Your task to perform on an android device: Track your exercise activity in the Google Fit app and stop the activity
Image 0: 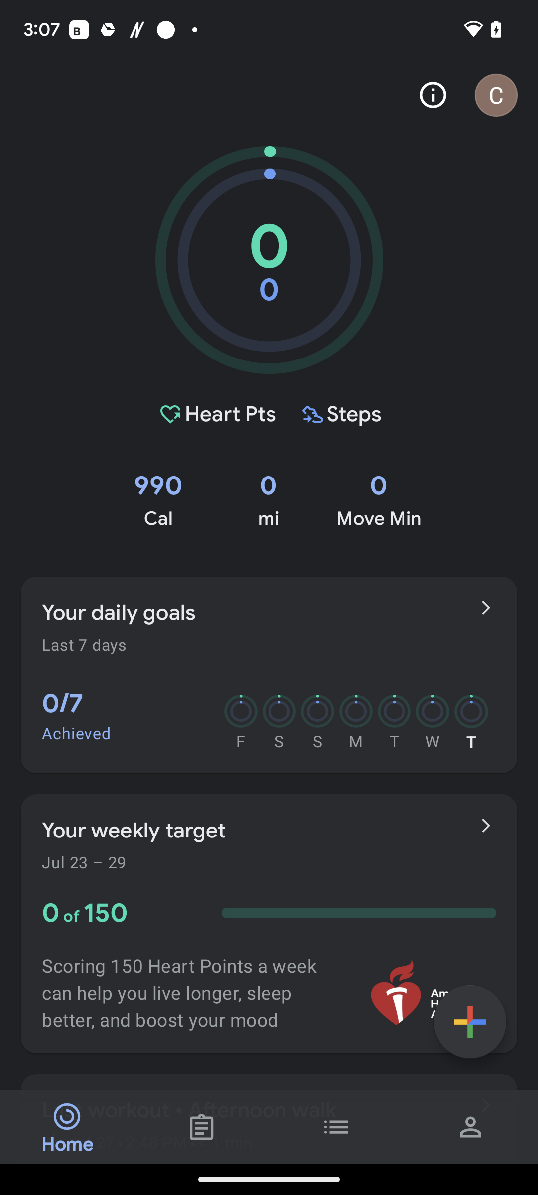
Click on the plus icon at the bottom right corner of the screen
Step 0: click (470, 1022)
Image 1: 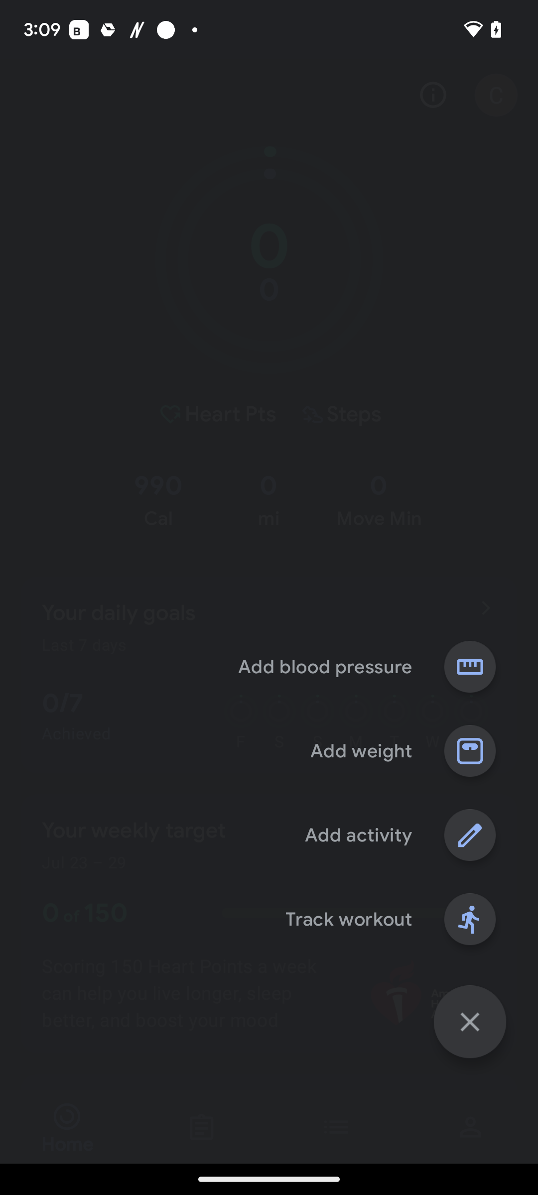
Click on track workout
Step 1: click (349, 919)
Image 2: 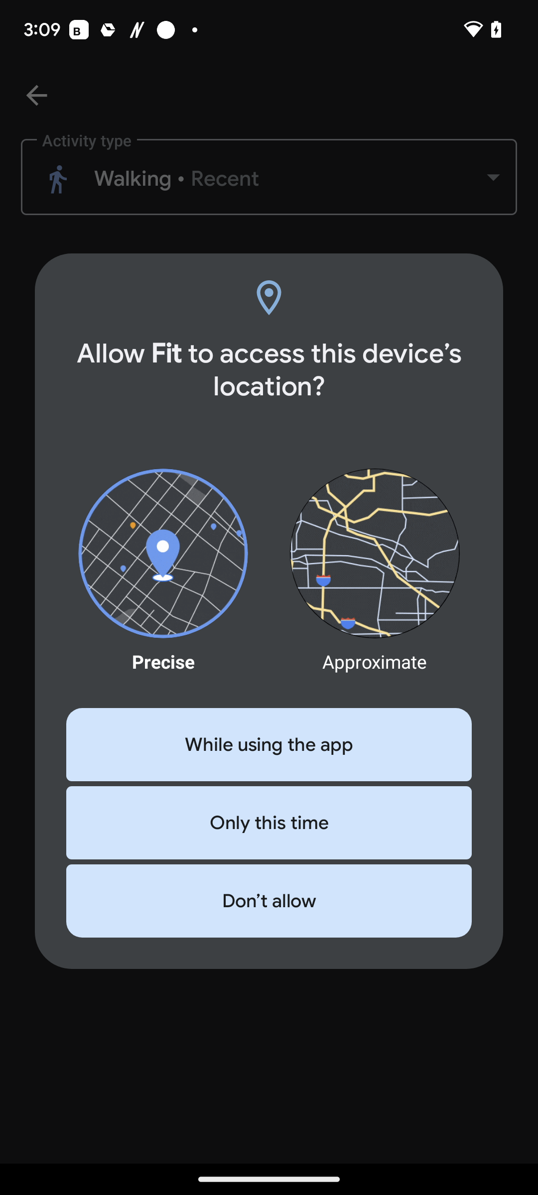
Click on track workout
Step 2: wait
Image 3: 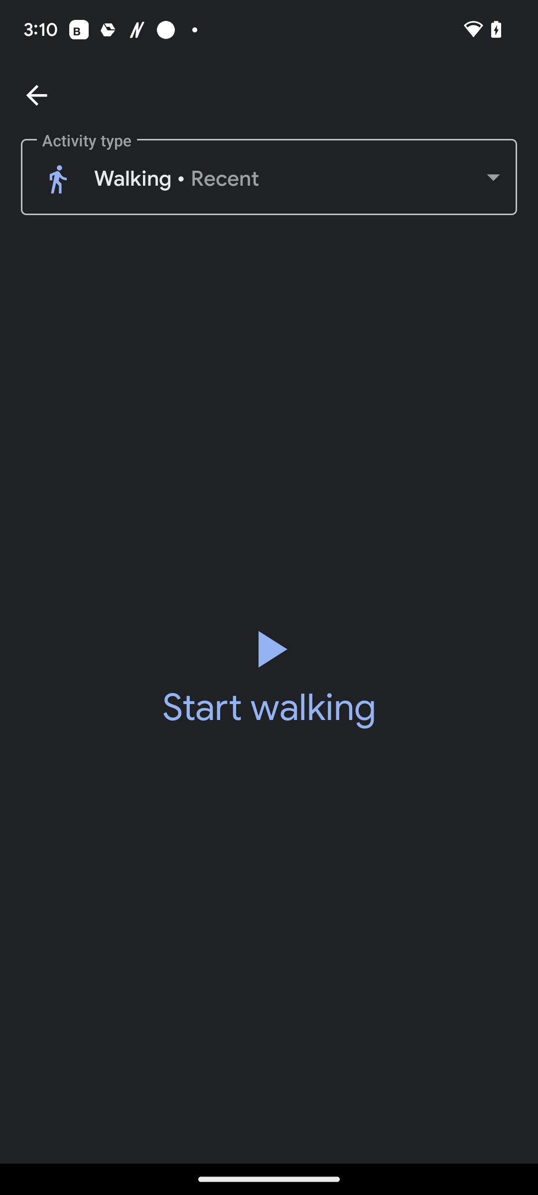
Click on the play icon in the middle of the screen
Step 3: click (269, 676)
Image 4: 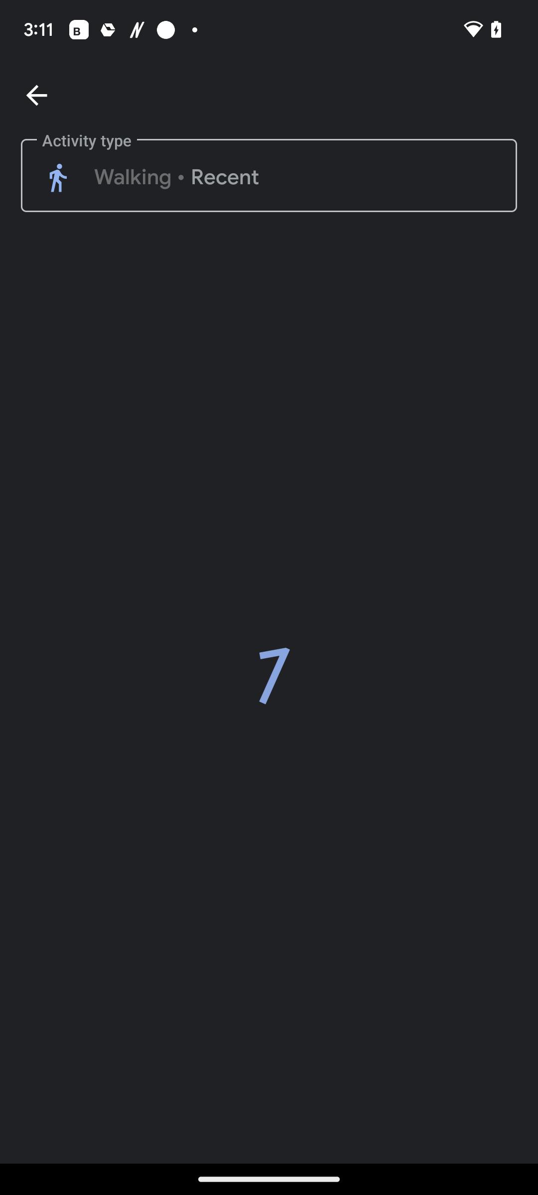
Click on the play icon in the middle of the screen
Step 4: wait
Image 5: 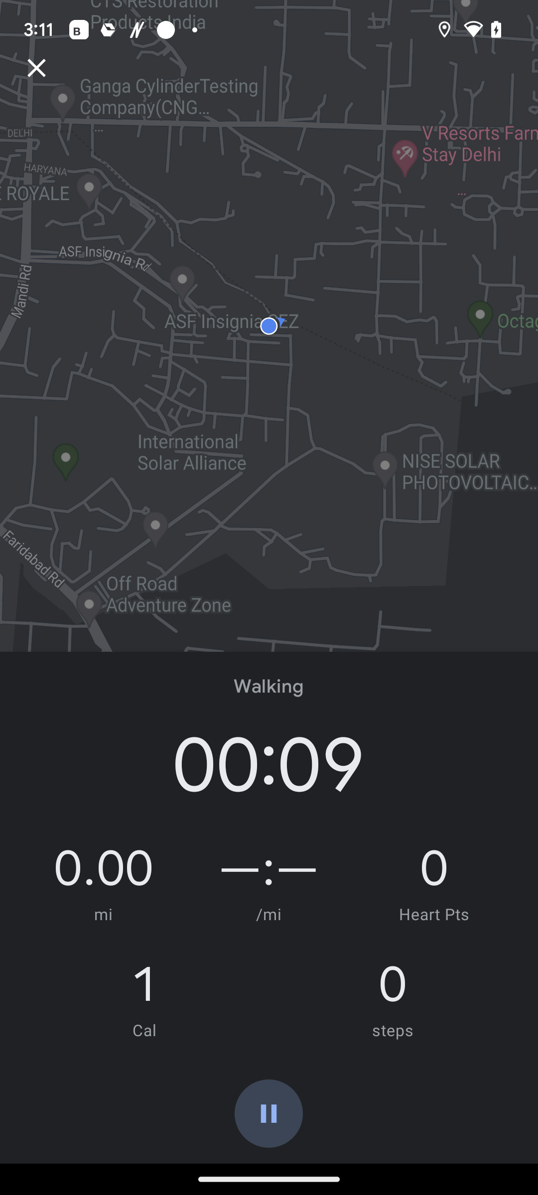
Click on the pause icon at the bottom of the screen
Step 5: click (269, 1113)
Image 6: 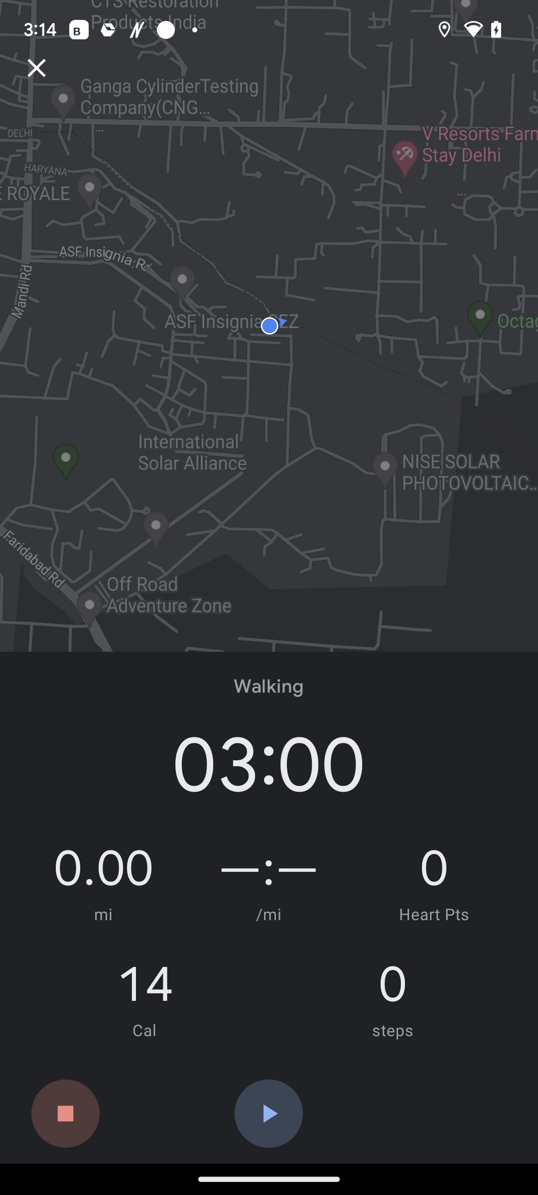
Click on the stop icon at the bottom left corner of the screen
Step 6: click (65, 1113)